Your task to perform on an android device: I just returned to Belgium from a trip to London last month. My aim is to exchange 2000 British pounds into euros.Turn the 2000 British pounds into euros by using the currency app.
Image 0: 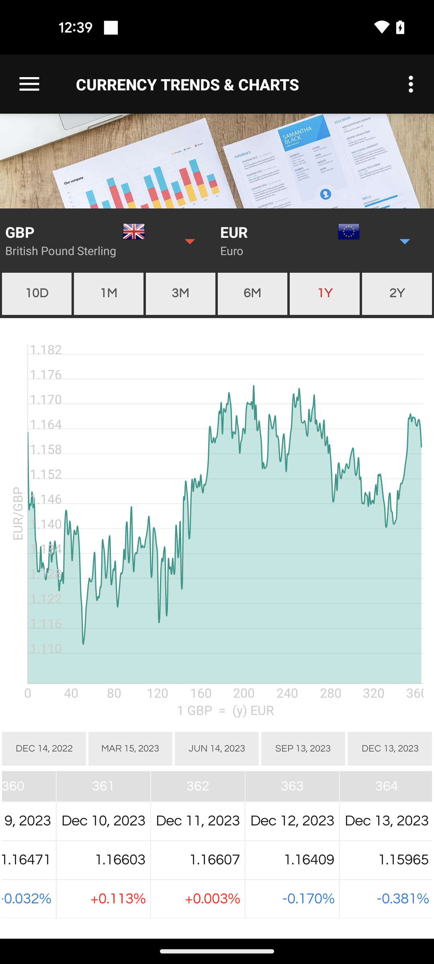
Open the currency app
Step 0: open app "Currency"
Image 2: 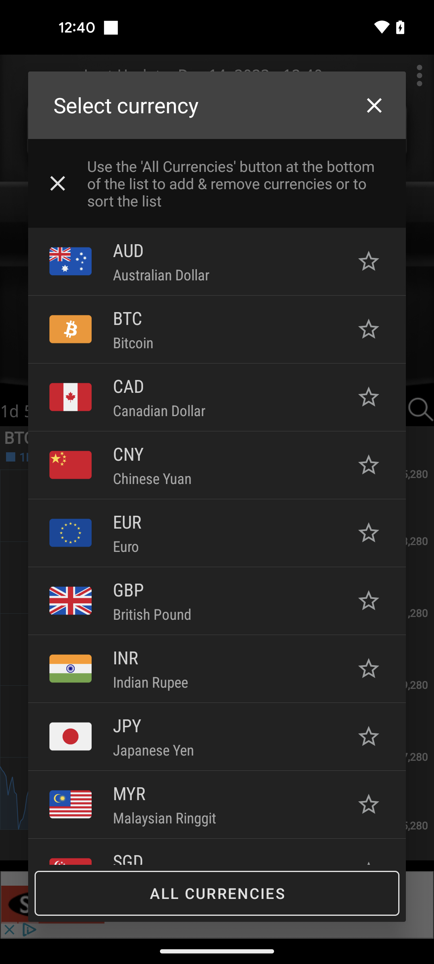
Click on the GBP option
Step 2: click (128, 589)
Image 3: 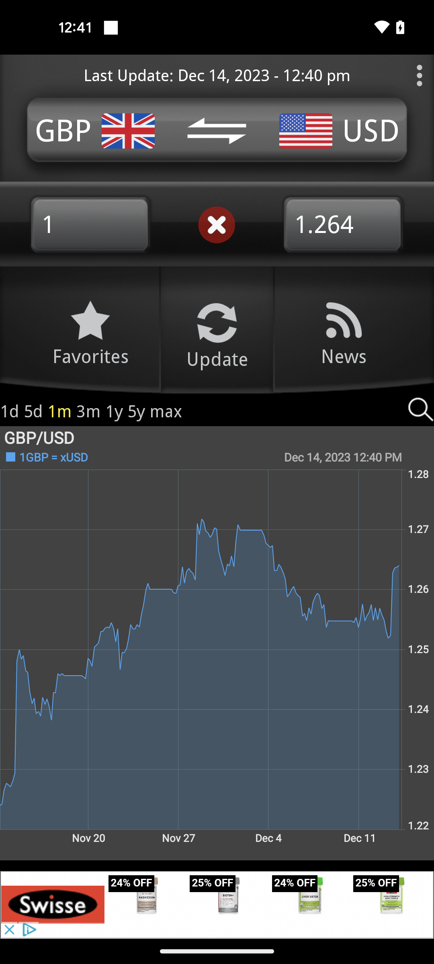
Tap on the USD option
Step 3: click (373, 131)
Image 5: 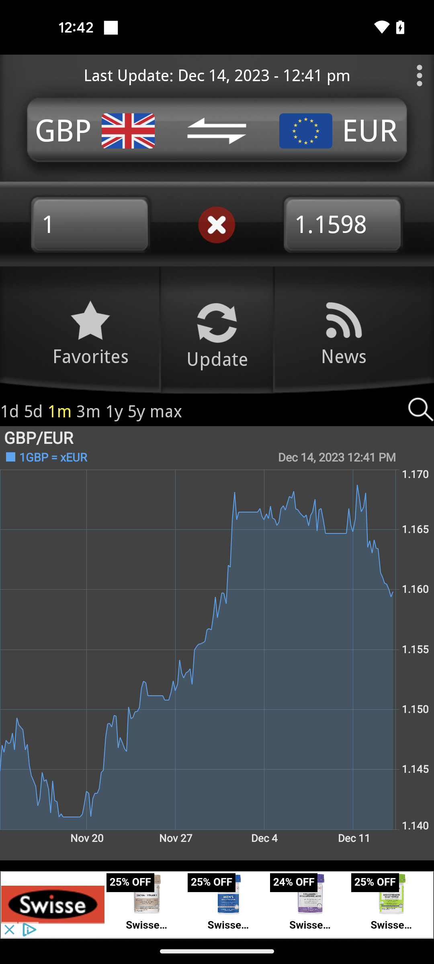
Tap on the 1 button
Step 5: click (90, 225)
Image 6: 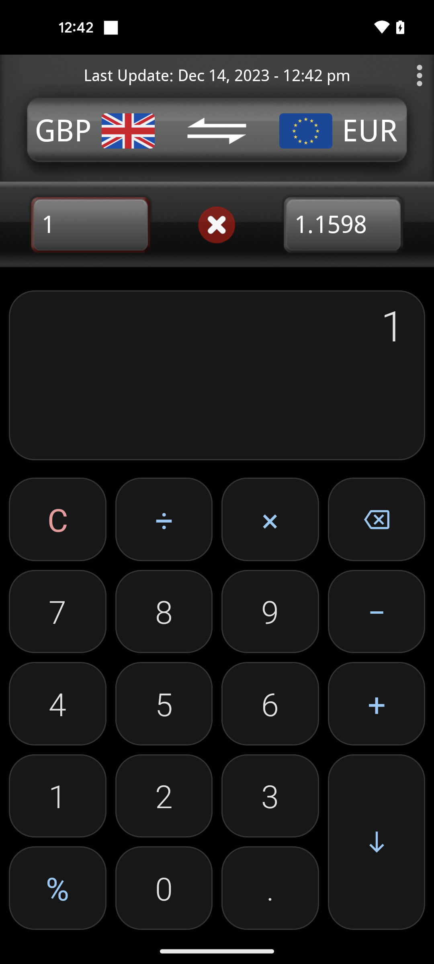
Tap on the backspace button
Step 6: click (377, 519)
Image 7: 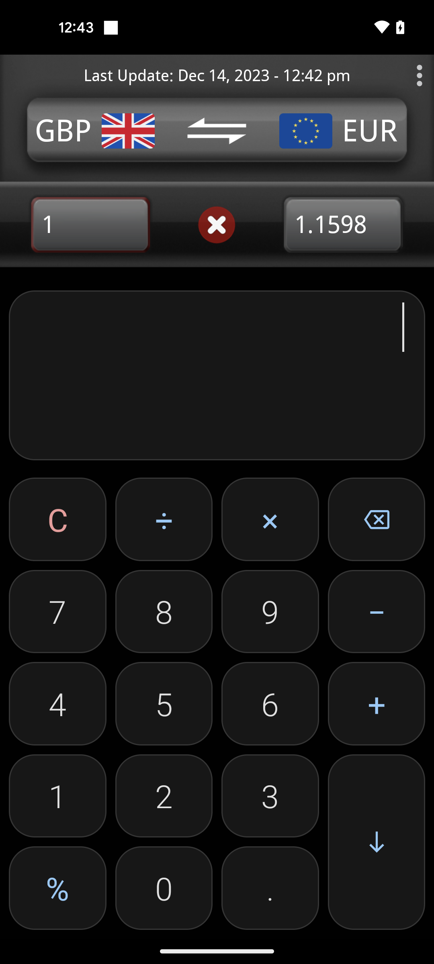
Tap on the 2 button
Step 7: click (164, 796)
Image 8: 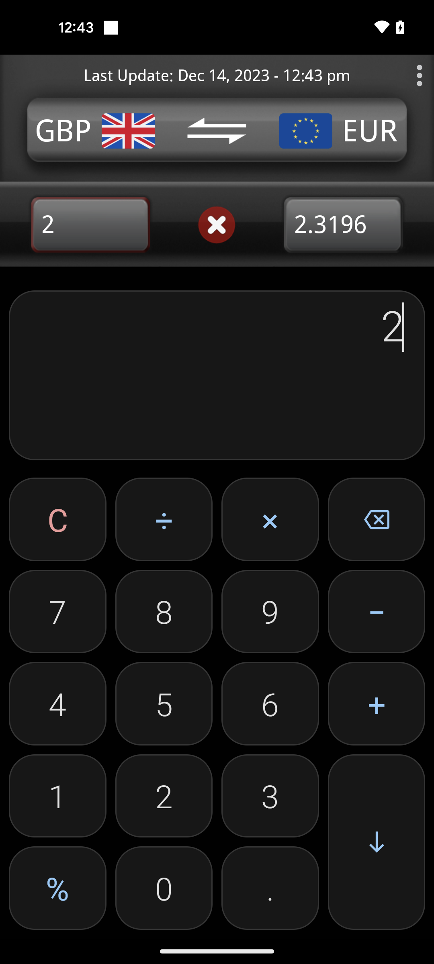
Tap on the 0 button
Step 8: click (221, 895)
Image 9: 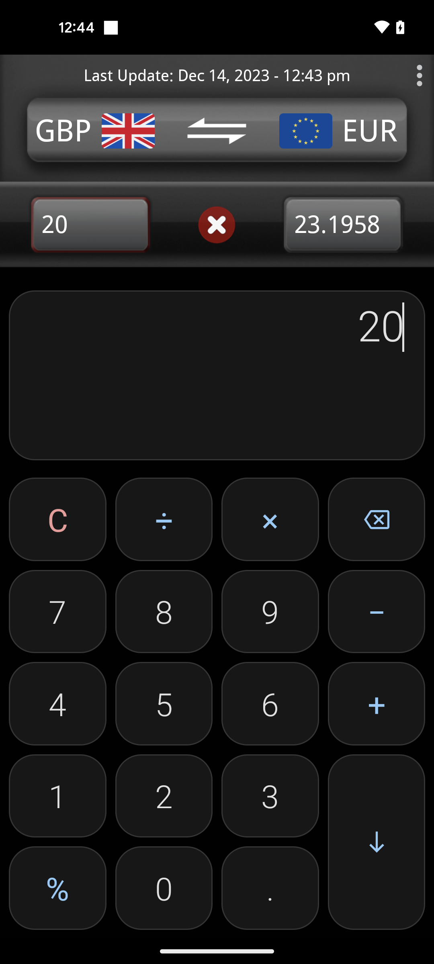
Tap on the 0 button
Step 9: click (221, 895)
Image 10: 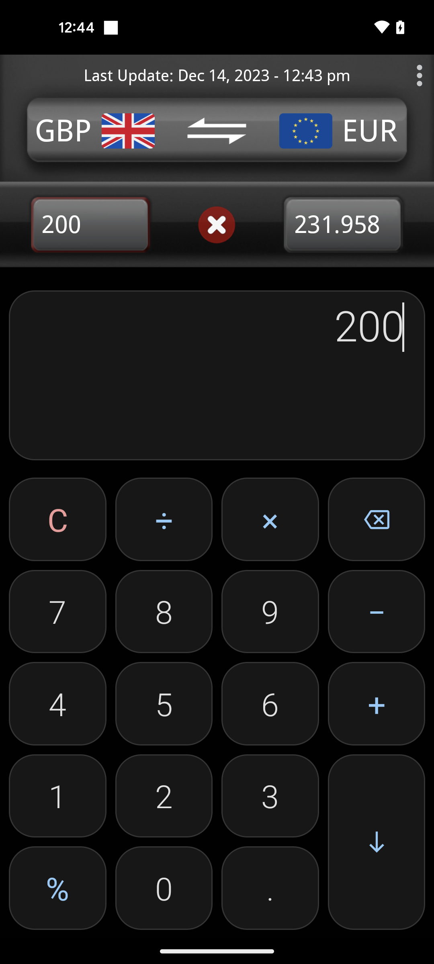
Tap on the 0 button
Step 10: click (221, 895)
Image 11: 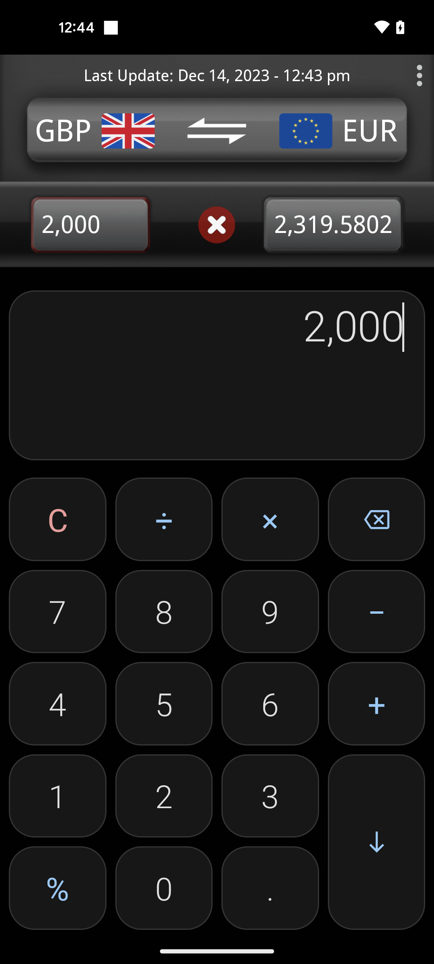
Tap on the down arrow button
Step 11: click (377, 842)